Your task to perform on an android device: I used the Trainline app to get a Bus from Southampton Central to London on November 3 because I had to travel there for work. 
Image 0: 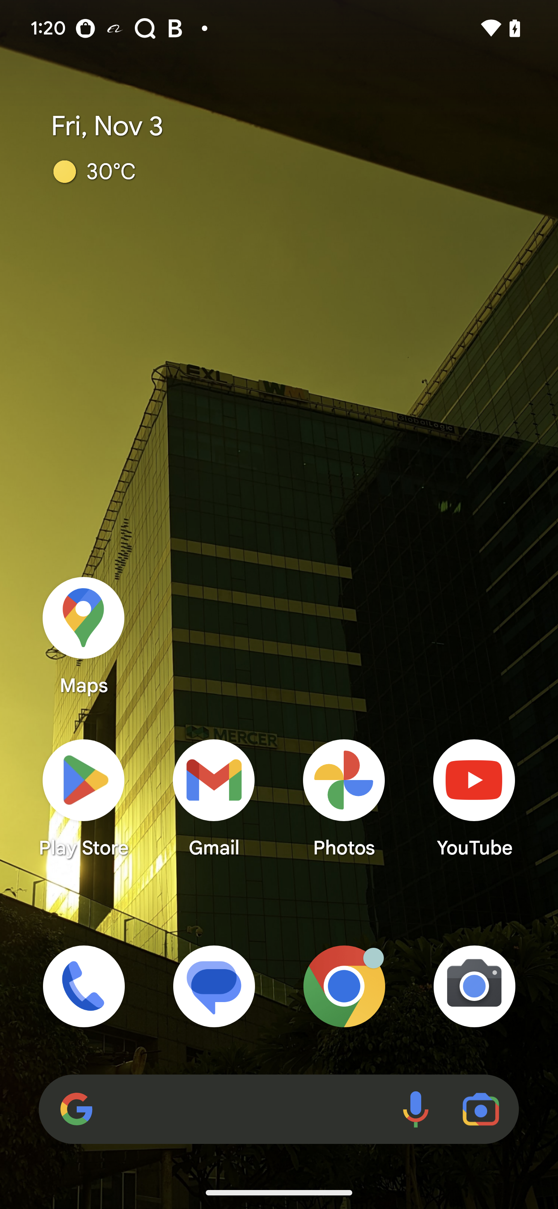
Open Trainline app
Step 0: open app "Trainline"
Image 1: 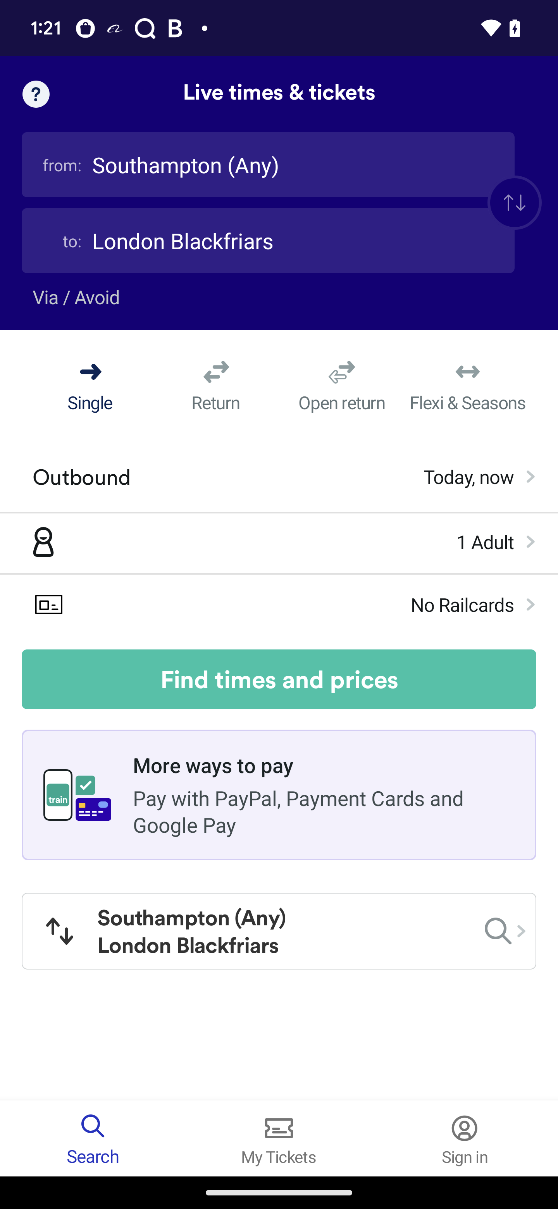
Click on the  from tab
Step 1: click (268, 164)
Image 2: 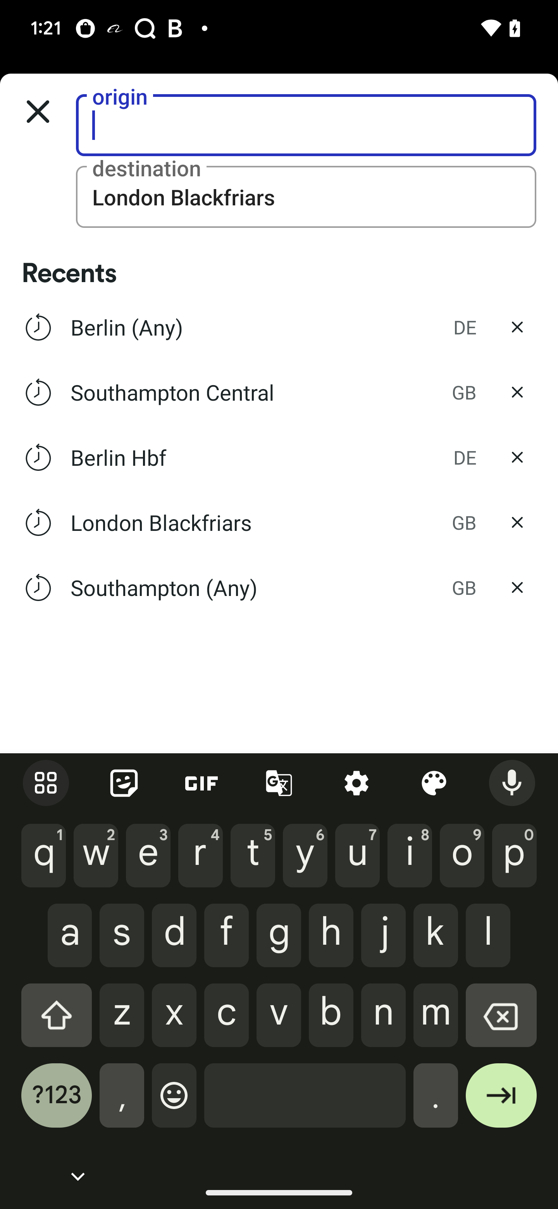
Type Southampton in the from tab
Step 2: type "Southampton"
Image 3: 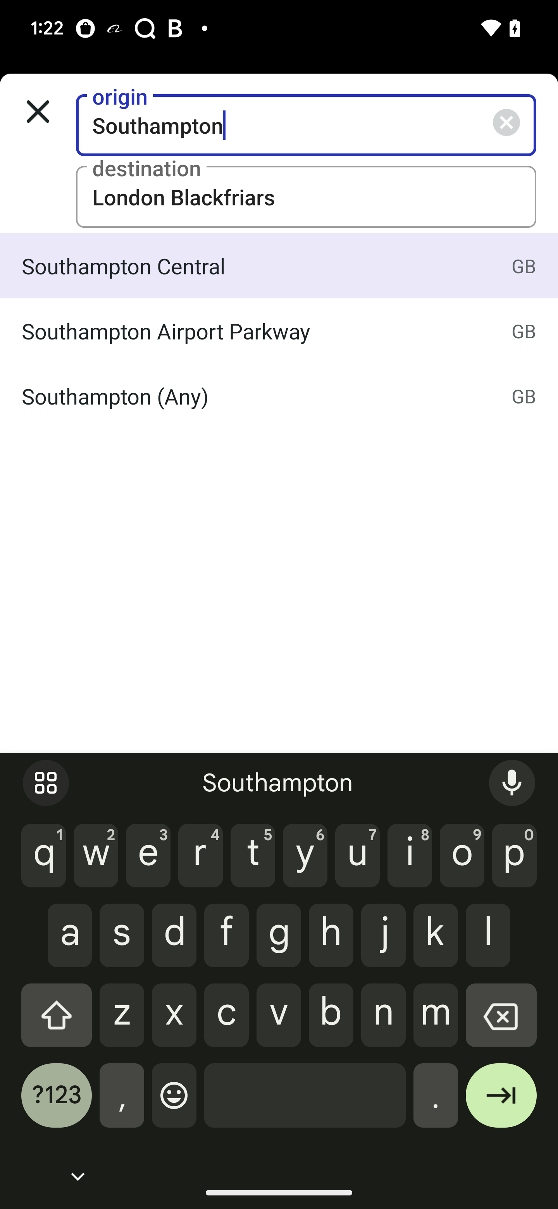
Click on the destination
Step 3: click (306, 197)
Image 4: 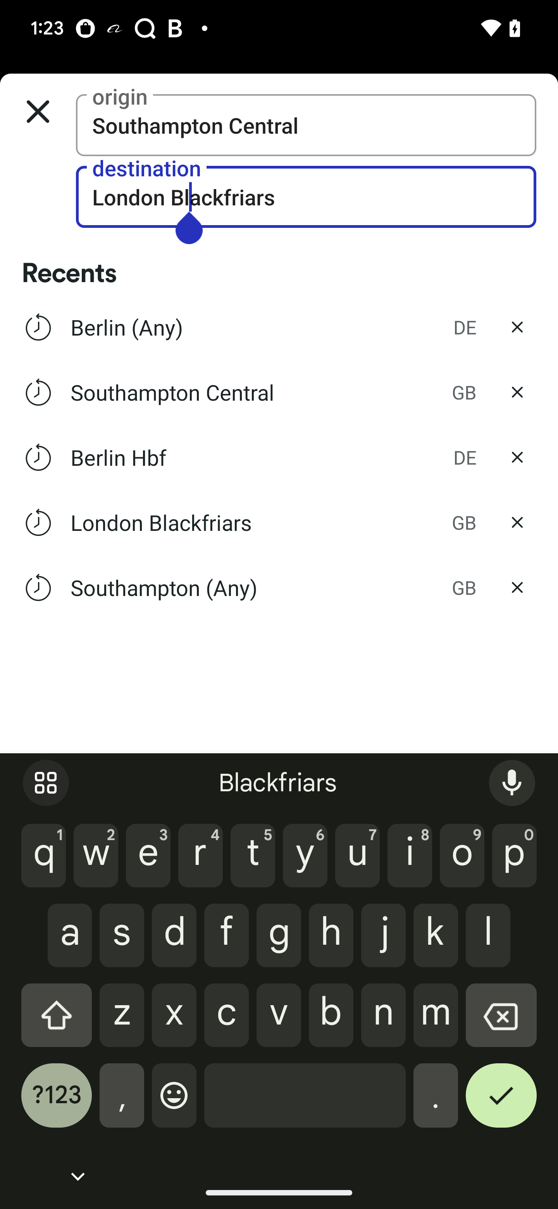
Type London in the destination tab
Step 4: type "London"
Image 5: 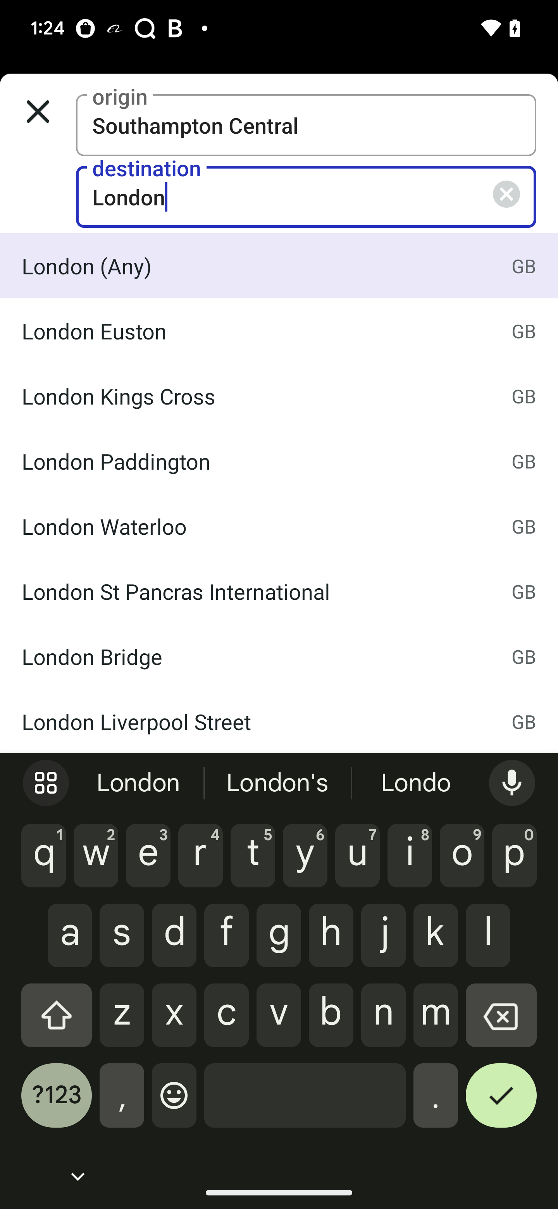
Click on the search button at the right bottom corner of the keyboard
Step 5: click (501, 1103)
Image 6: 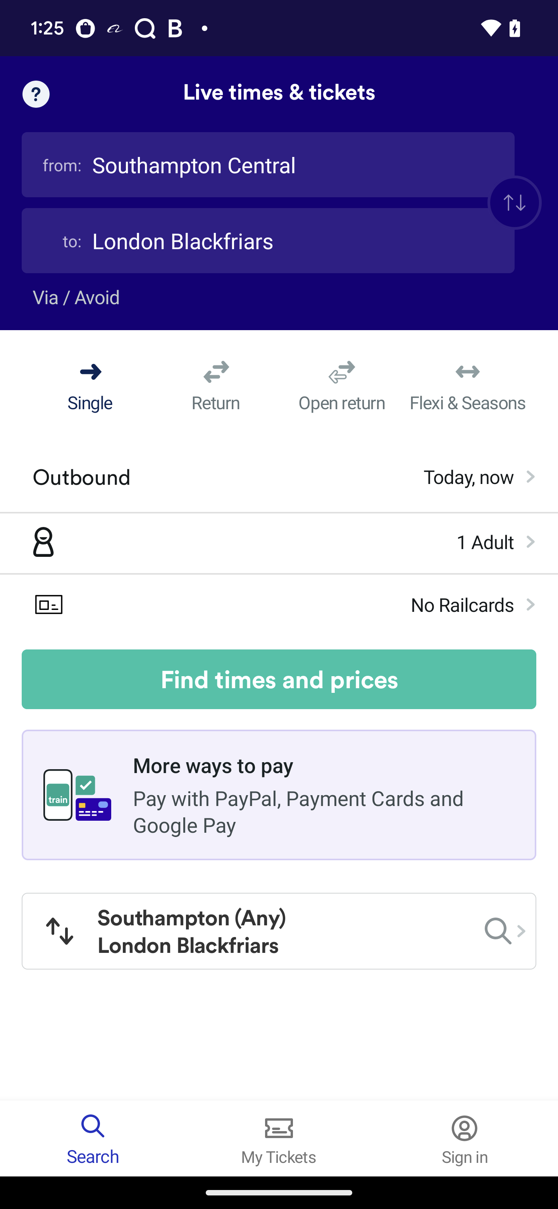
Click on the find times and prices 
Step 6: click (279, 679)
Image 7: 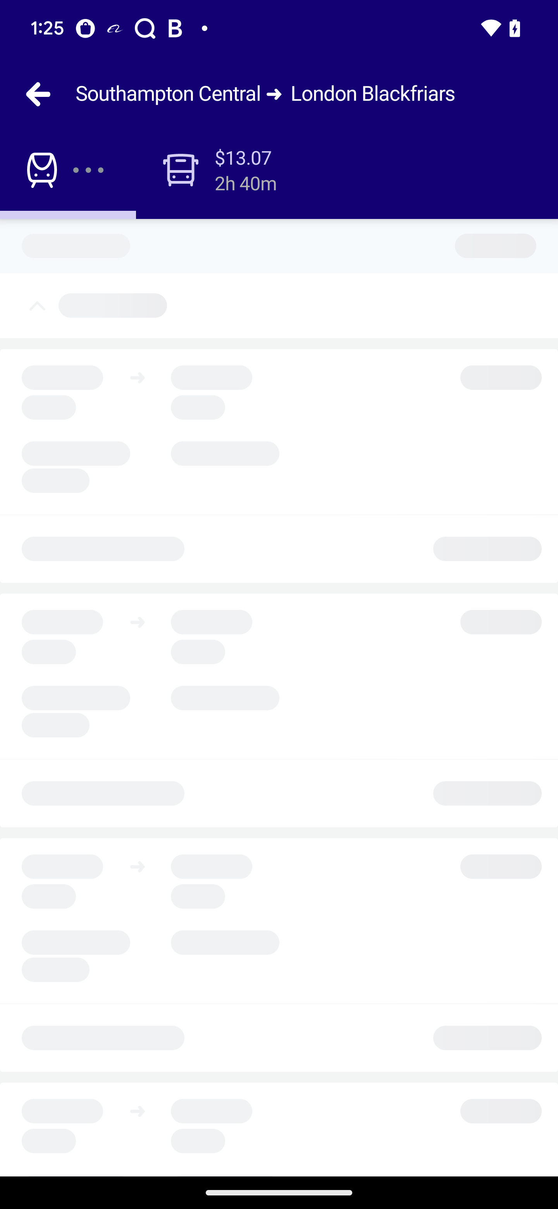
Click on the find times and prices 
Step 7: wait
Image 8: 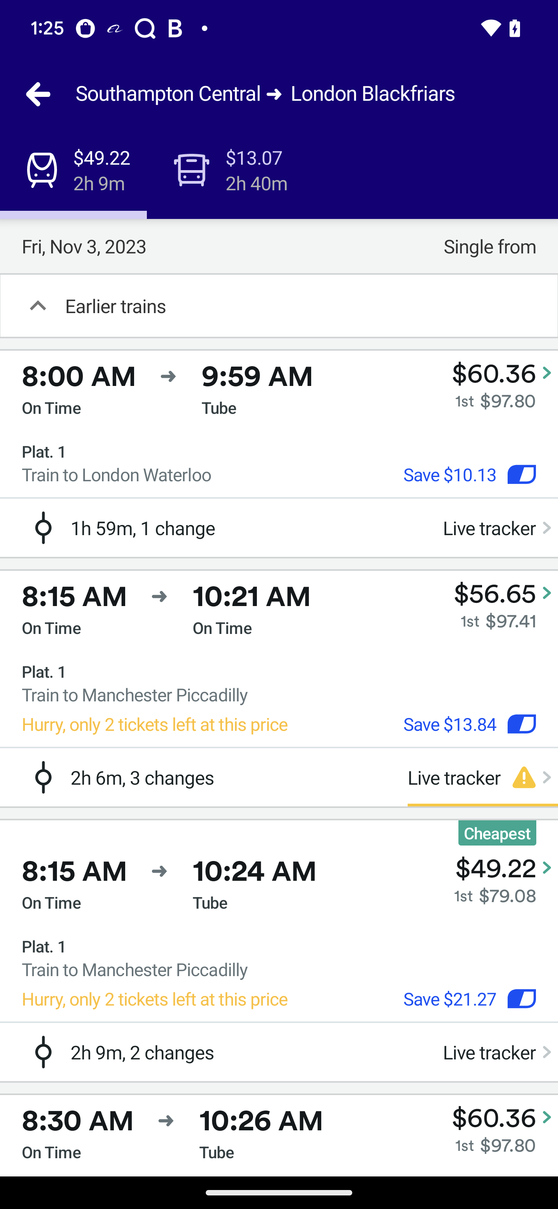
Click on the bus icon
Step 8: click (254, 157)